Your task to perform on an android device: Open Google Maps app, Share your current route ETA on dbwscratch.test.id6@gmail.com
Image 0: 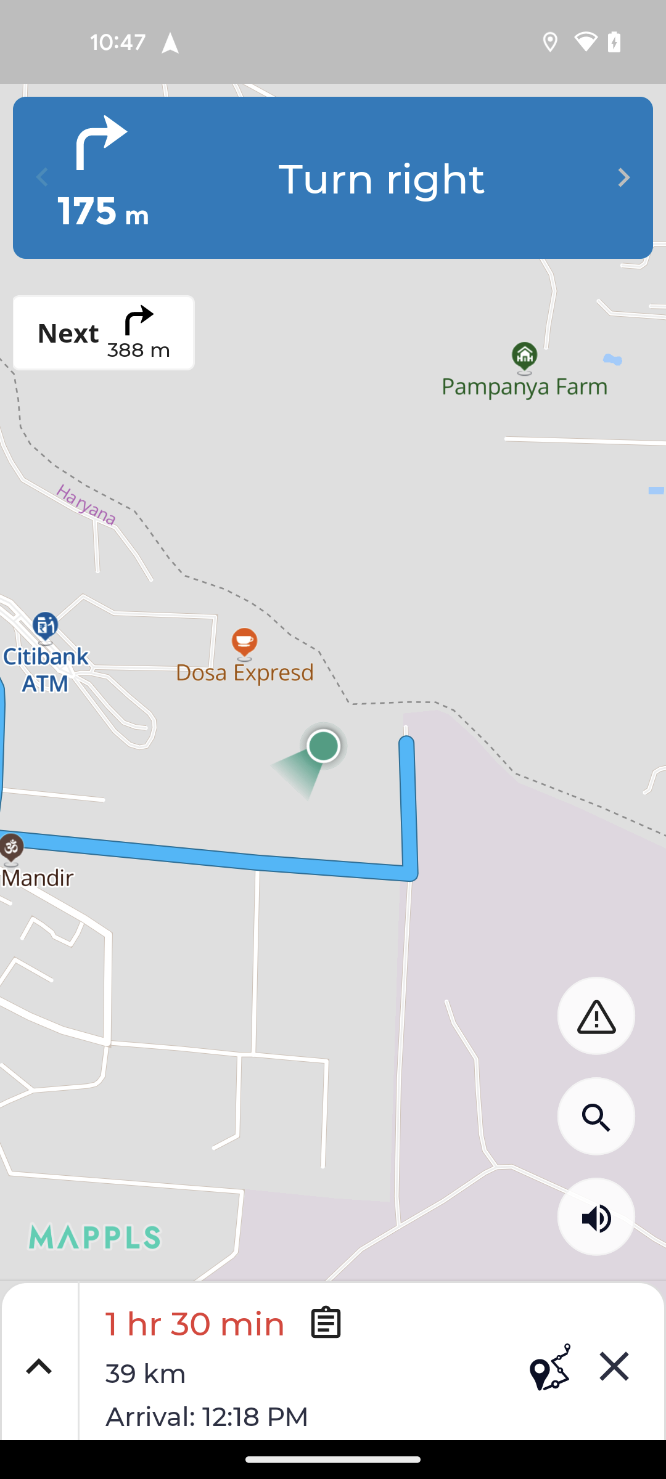
Open Google Maps app
Step 0: open app "Maps"
Image 2: 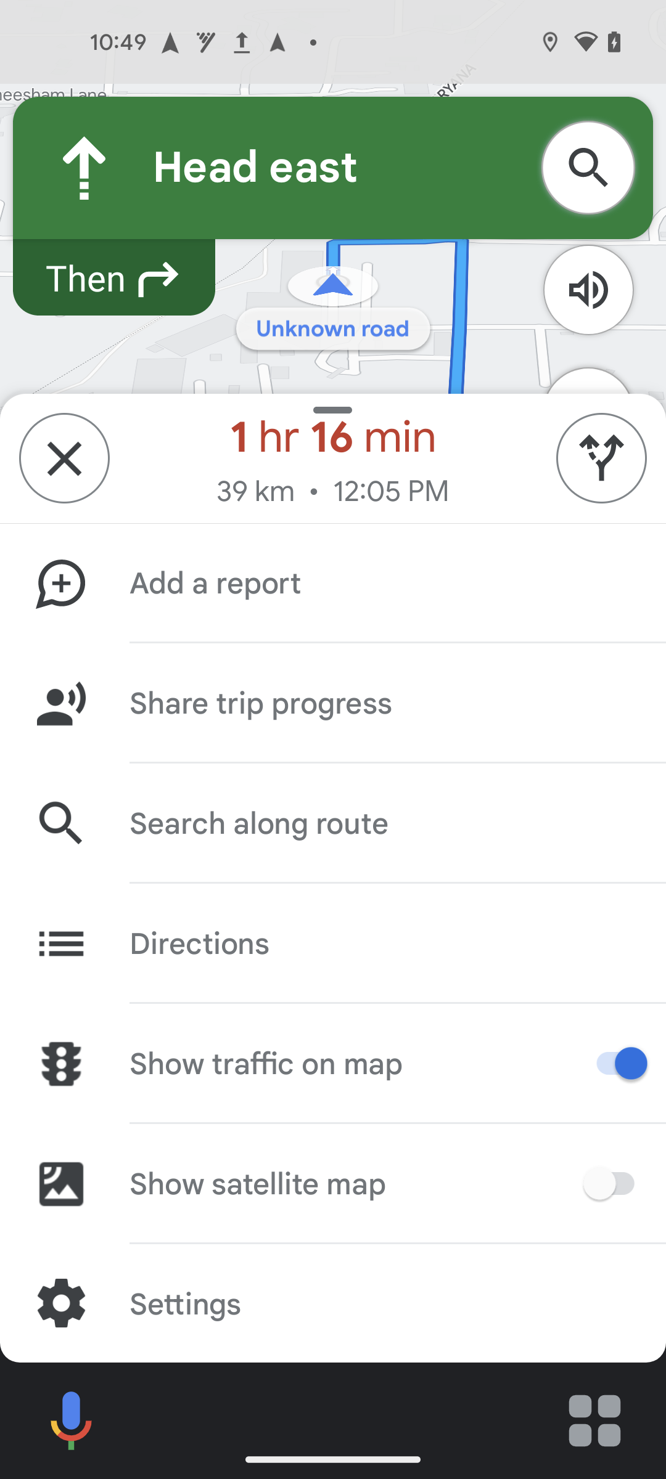
Click on the Share trip progress
Step 2: click (260, 704)
Image 4: 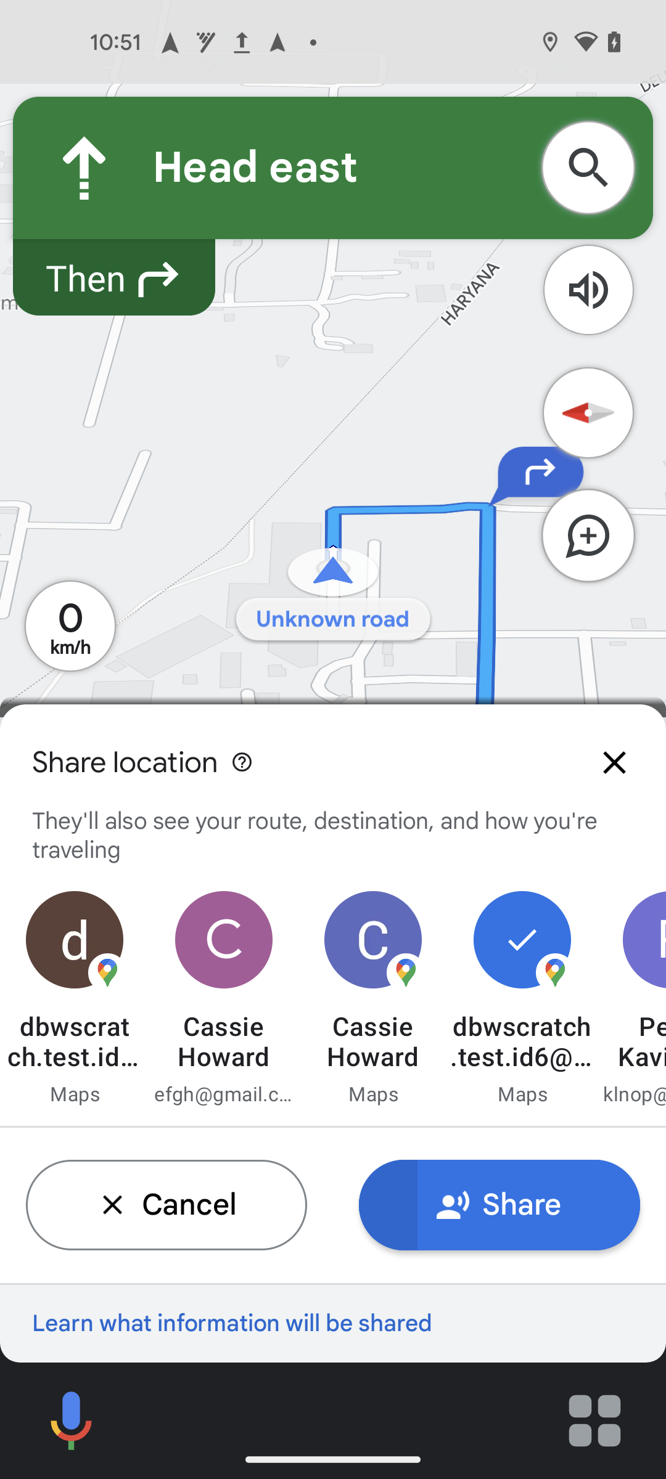
Click on the Share button
Step 4: wait
Image 5: 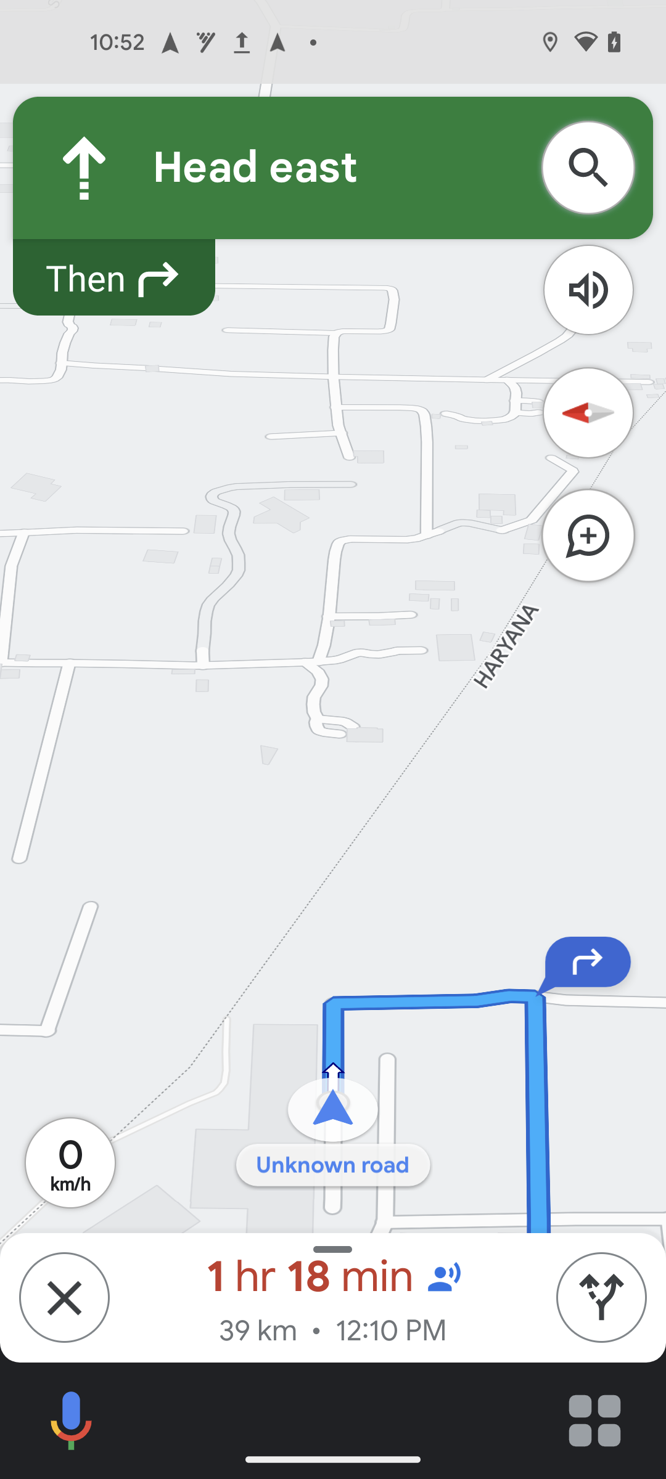
Swipe up the bottom bar
Step 5: scroll down